Your task to perform on an android device: I want to search for new gardening tools in the amazon app.
Image 0: 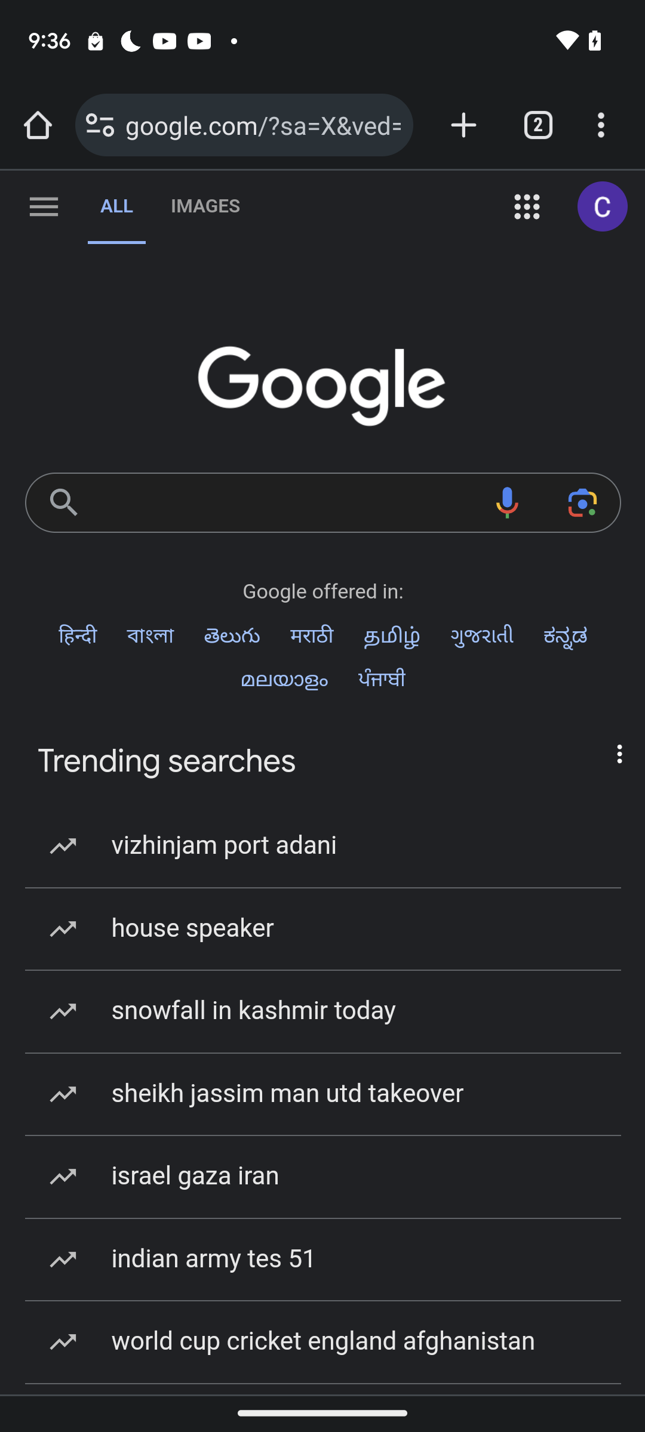
Open the amazon app
Step 0: open app "Amazon"
Image 1: 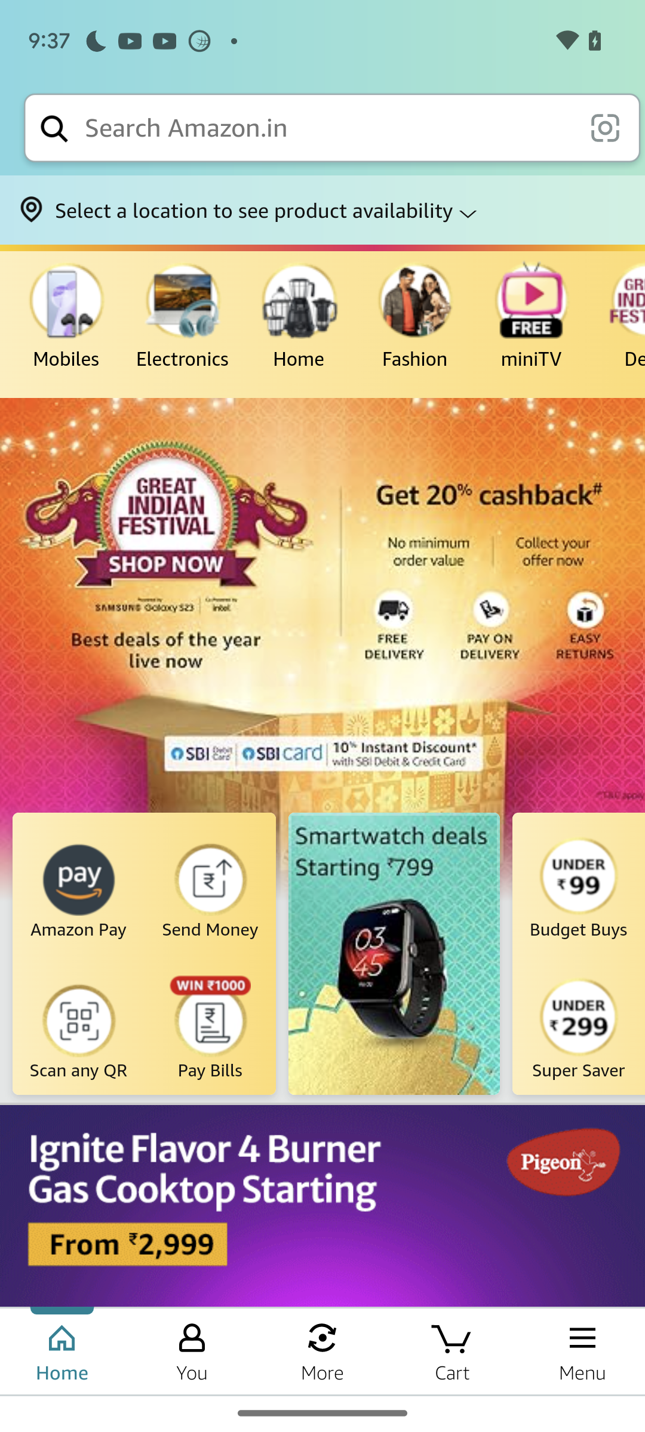
Click on the search bar
Step 1: click (327, 128)
Image 2: 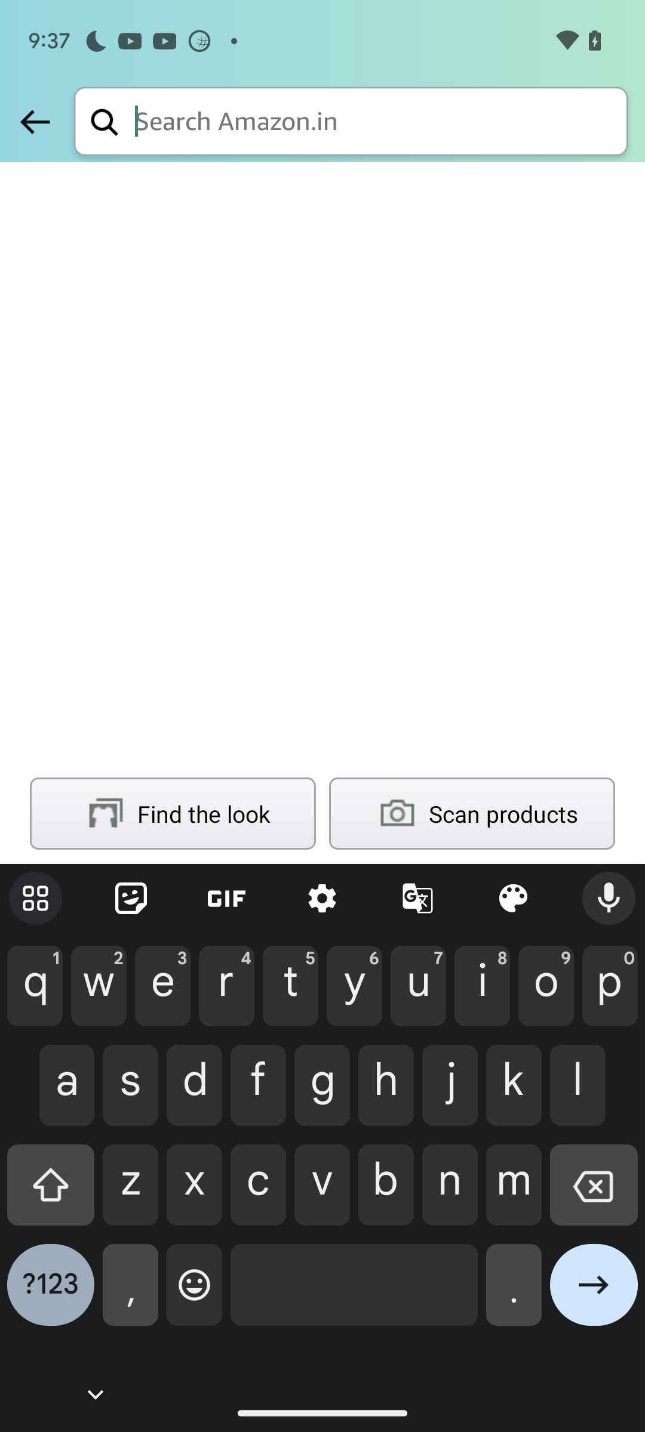
Enter gardening tools 
Step 2: type "Gardening tools"
Image 3: 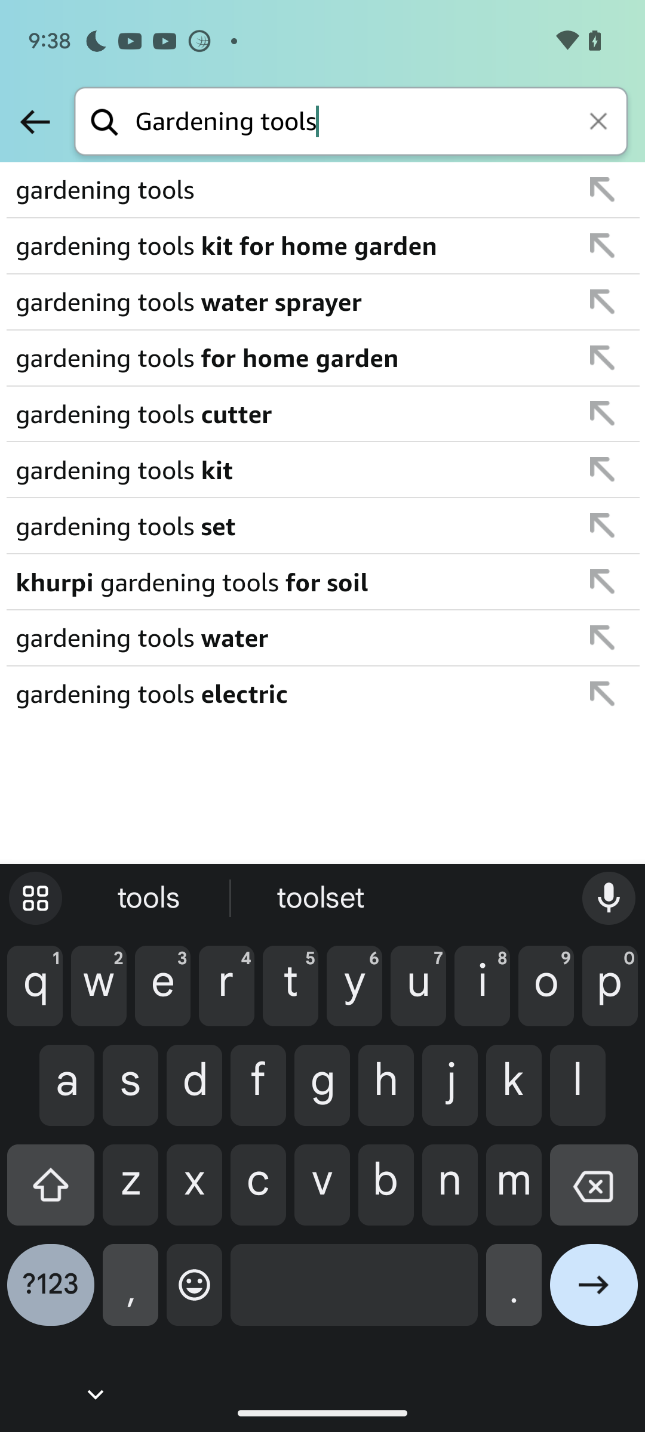
Click on the first search result 
Step 3: click (286, 190)